Your task to perform on an android device: My best friend Naomi Rousseau wants to read one of my favorite collections, JRR Talkien   file, so I wanted to share it on her Gmail, naomi.rousseau@example.com
Image 0: 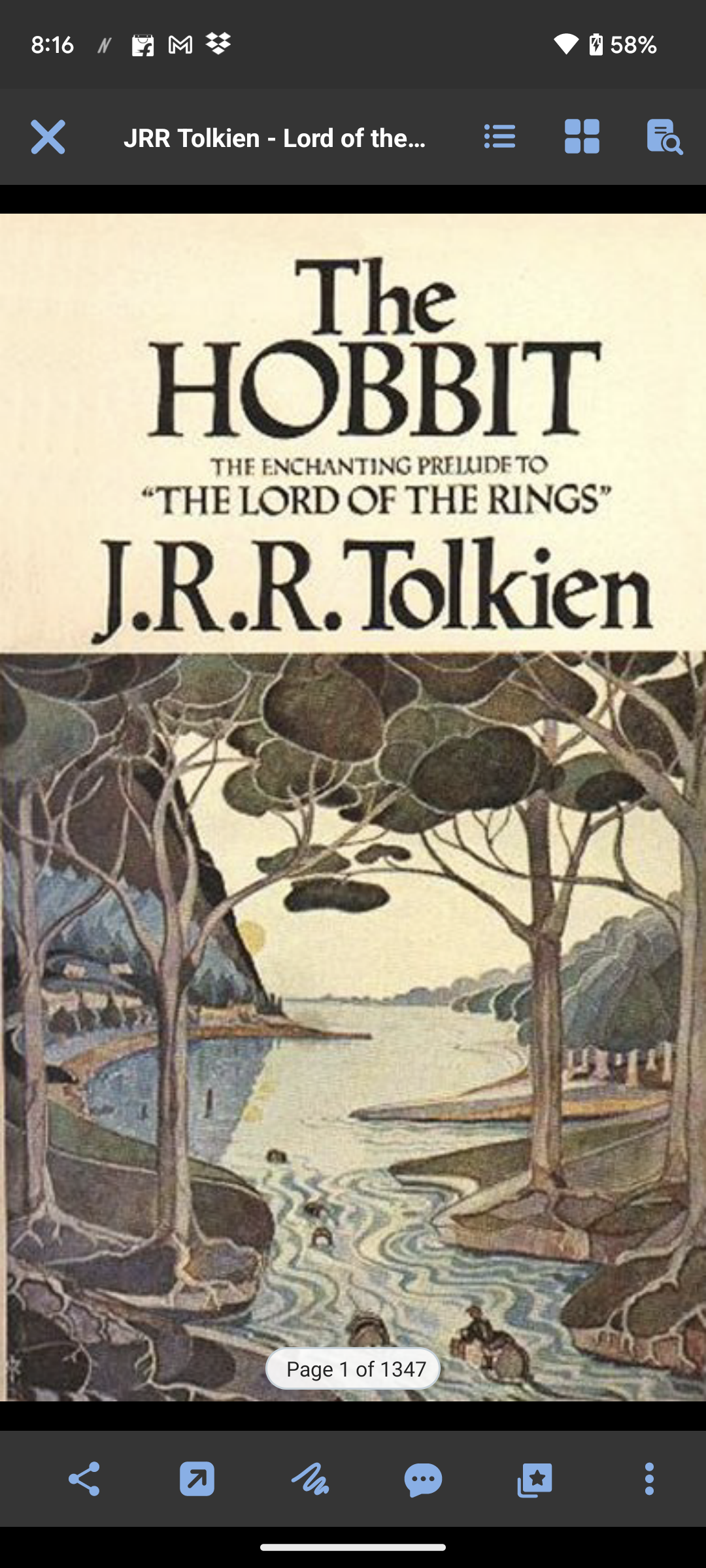
Click on the Share icon at the bottom 
Step 0: click (81, 1485)
Image 1: 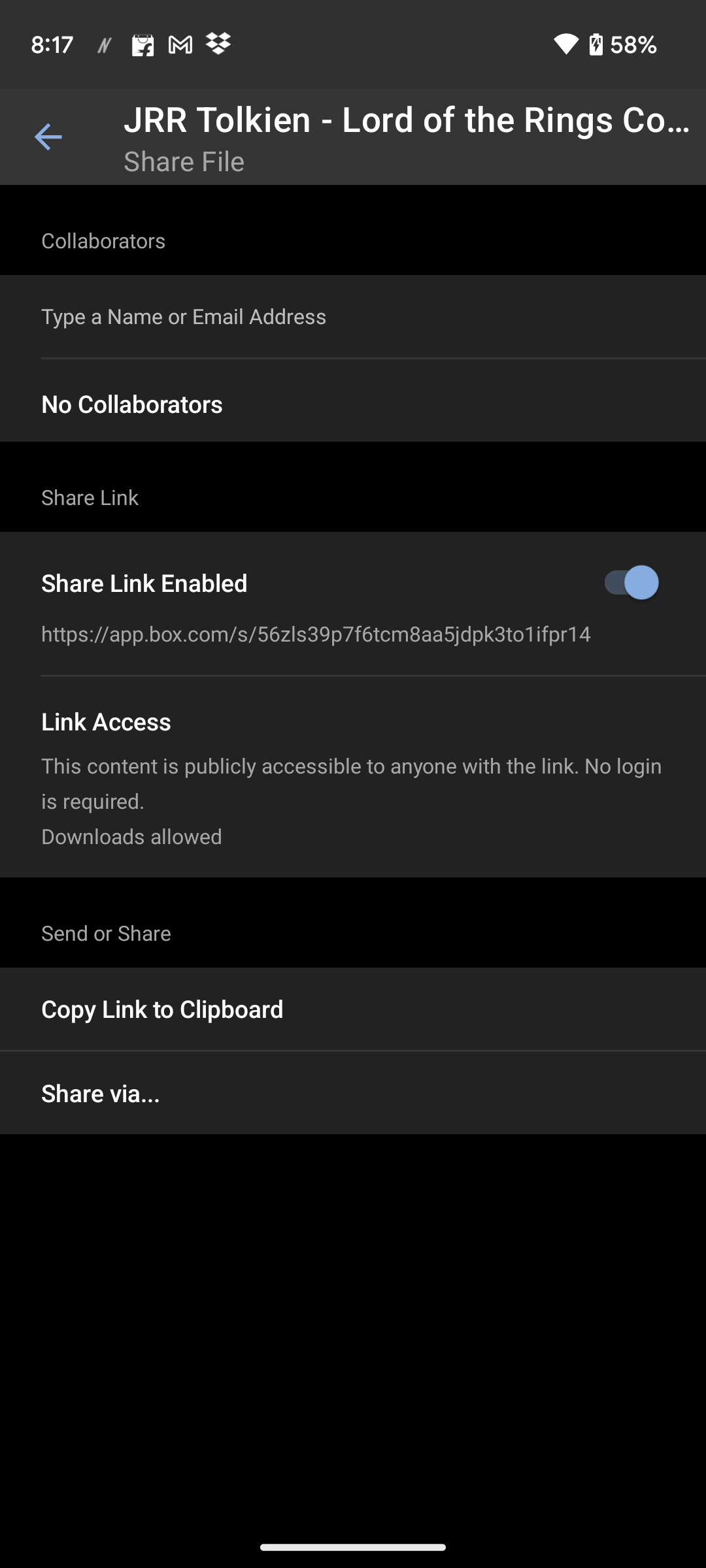
Click on the share via option 
Step 1: click (353, 1093)
Image 2: 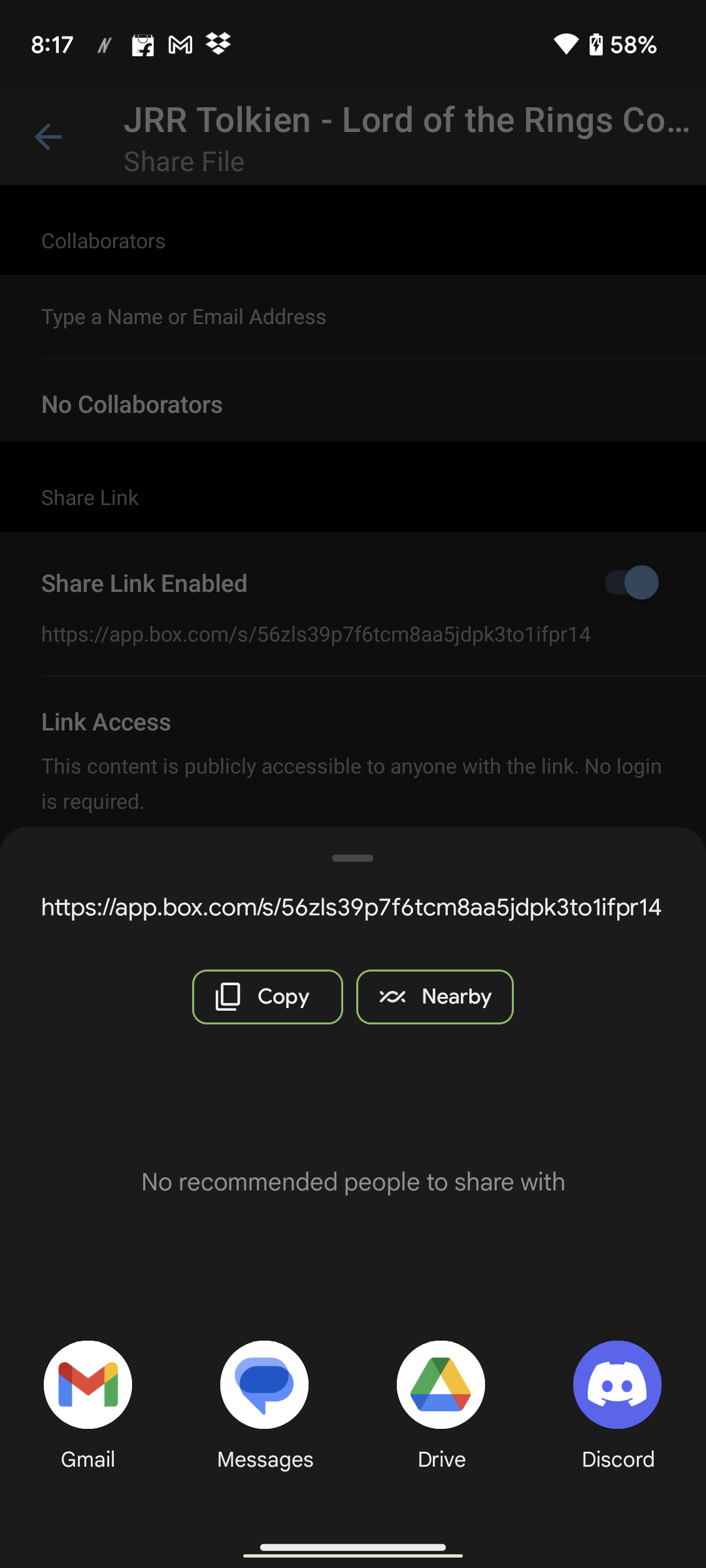
Click on the Gmail icon
Step 2: click (103, 1387)
Image 3: 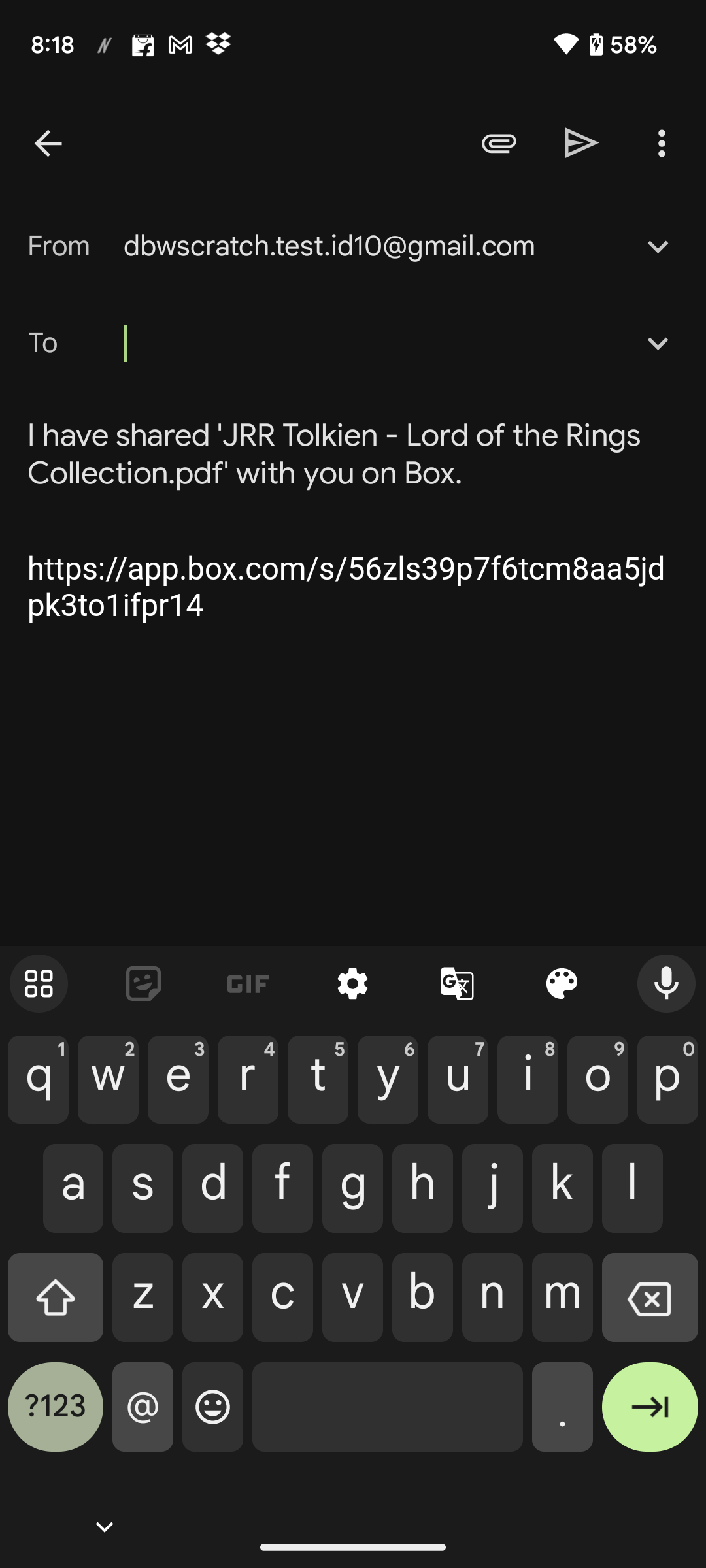
Type  naomi.rousseau@example.com in To bar
Step 3: type " naomi.rousseau@example.com"
Image 4: 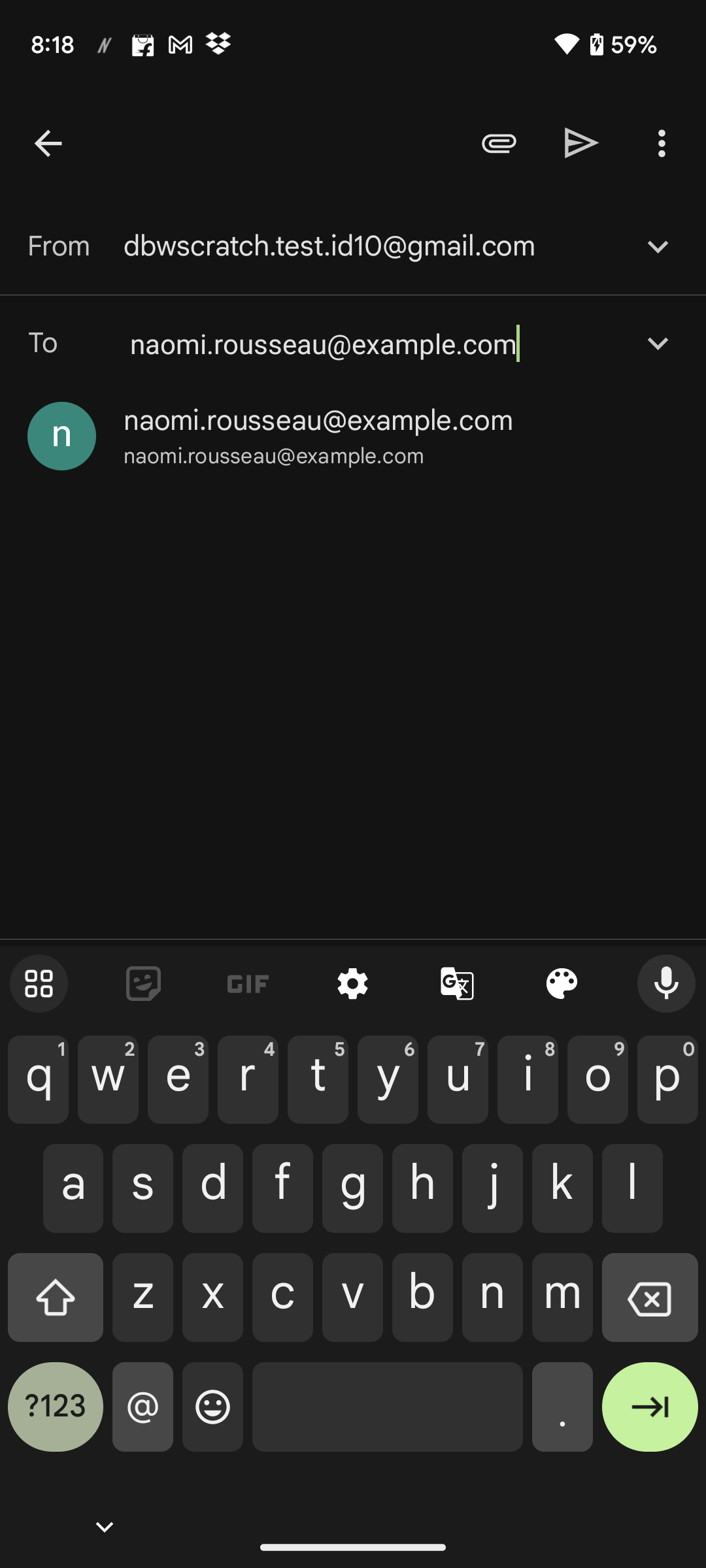
Click on the  naomi.rousseau@example.com
Step 4: click (273, 456)
Image 5: 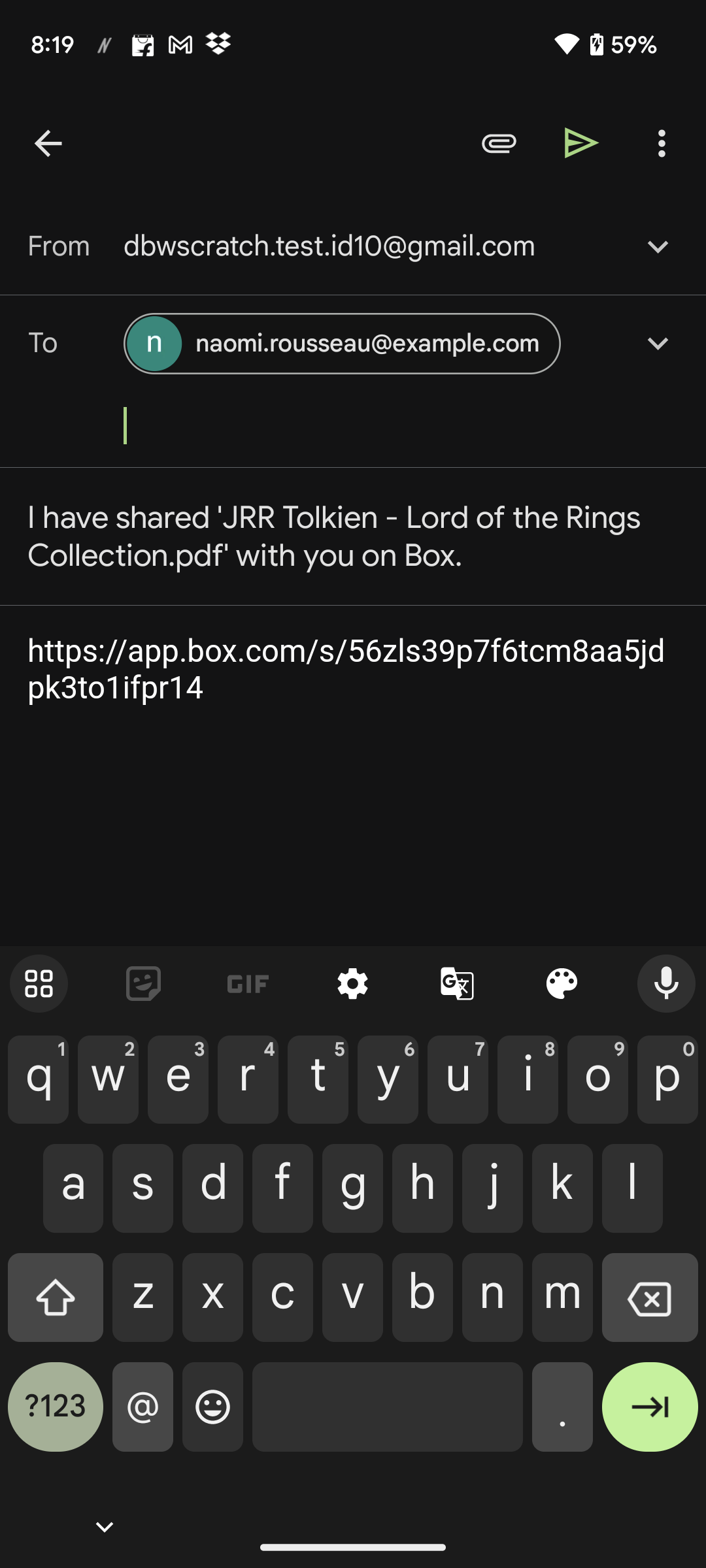
Click on the right arrow icon 
Step 5: click (582, 142)